Your task to perform on an android device: My wife told me to view the full details of the boots before purchasing them, so view the details of Under Armour Men's Micro G Valsetz Zip Mid Tactical Boots  in the eBay app.
Image 0: 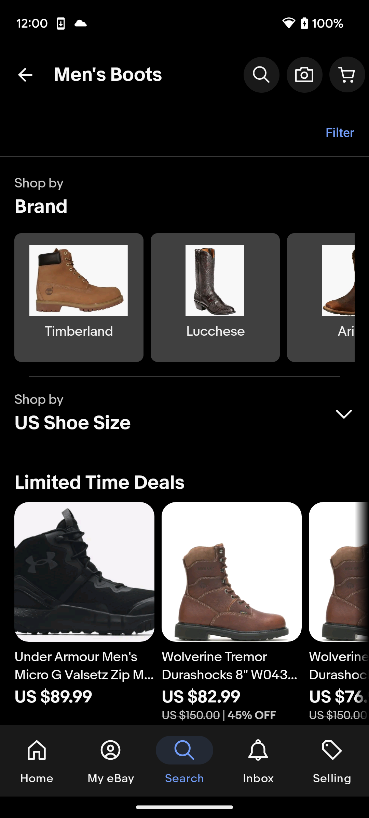
Click on the Under Armour Men's Micro G Valsetz Zip Mid Tactical Boots to view the full details of these boots
Step 0: click (84, 666)
Image 1: 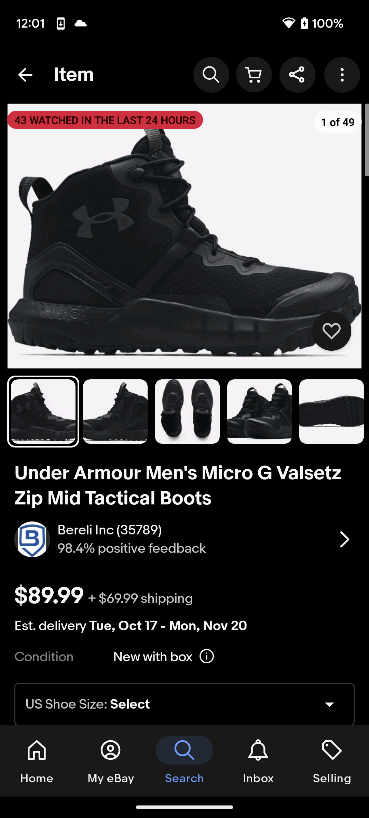
Scroll up to view the details of these boots 
Step 1: scroll down